Your task to perform on an android device: Share tools.jpeg file with my sister mared.harris@gmail.com so that she can also have a look over gardening tools.
Image 1: 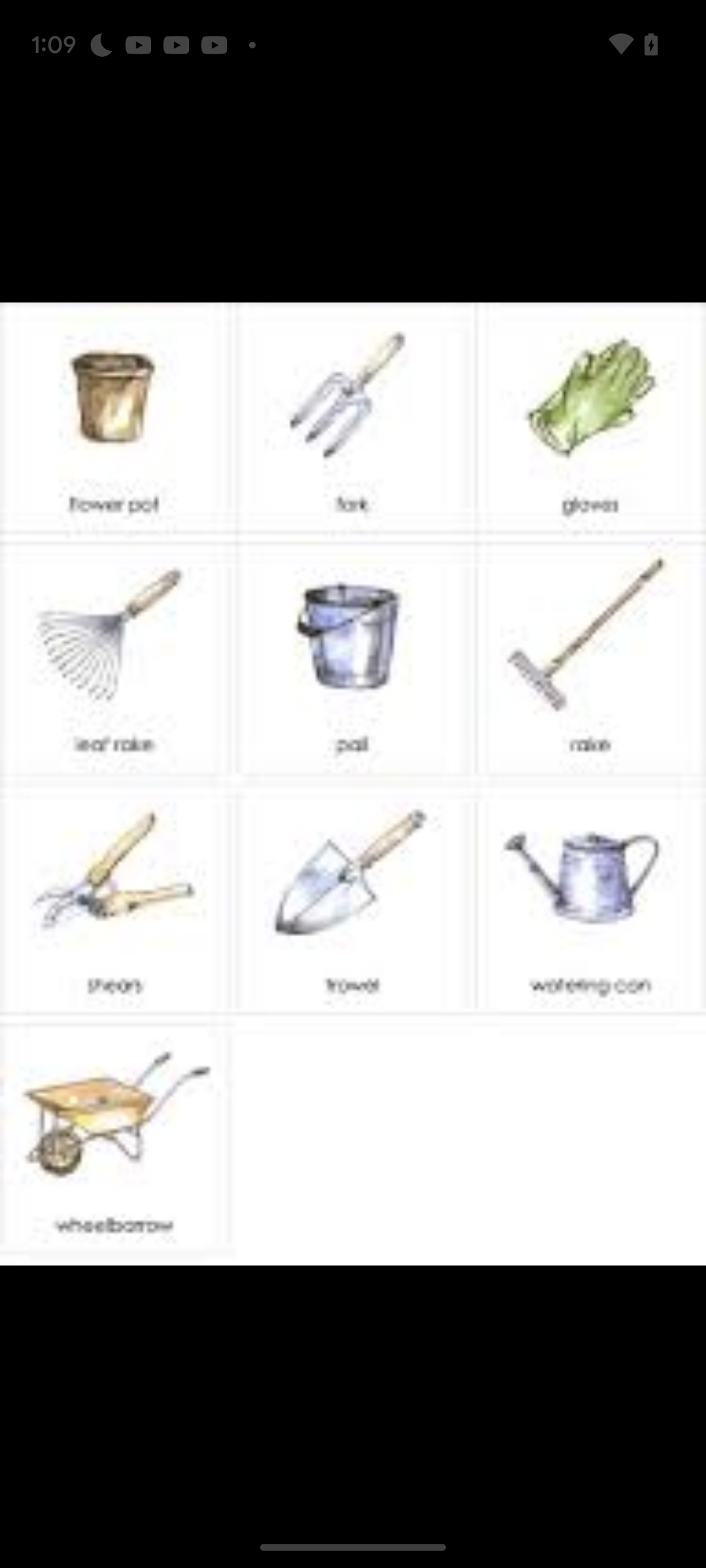
Step 1: wait
Image 2: 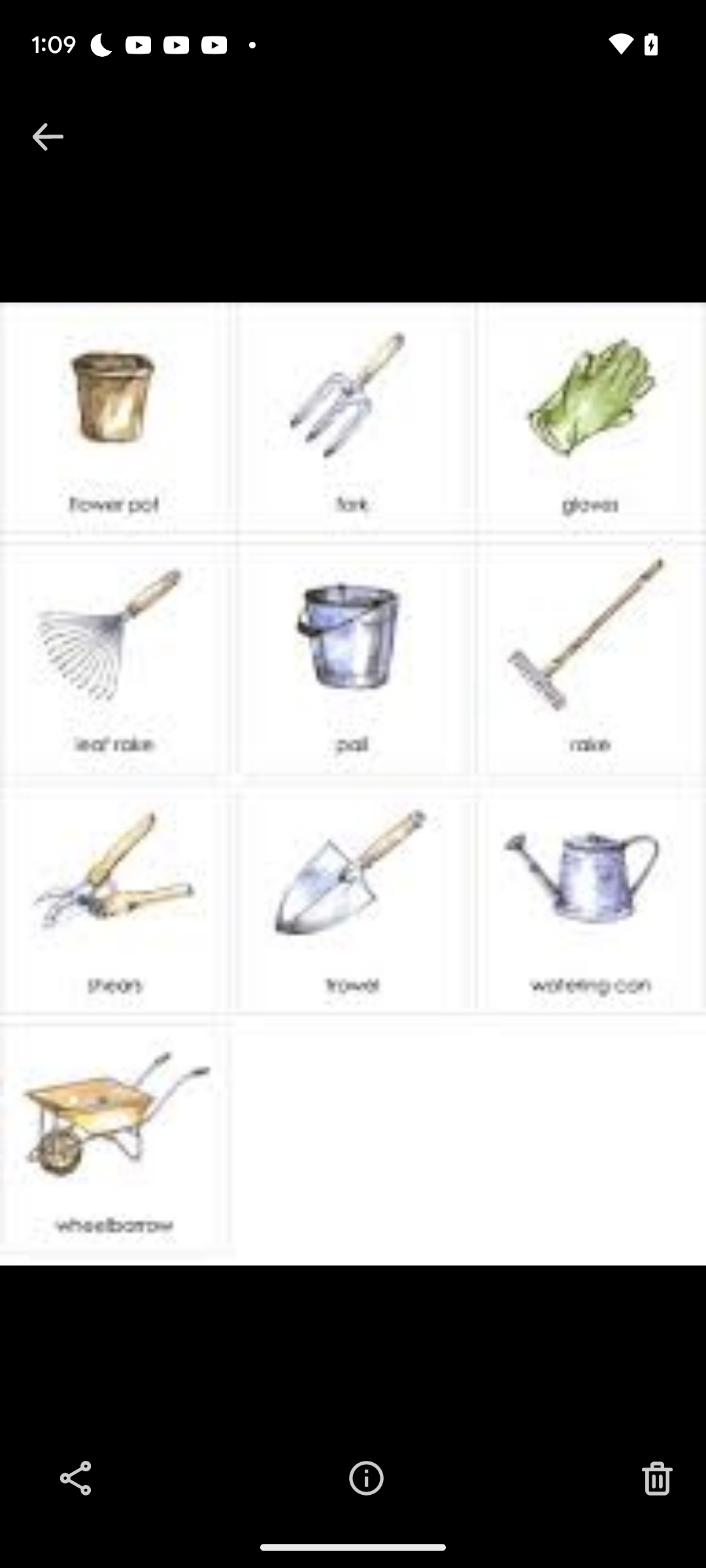
Click on the share icon at the bottom left of the screen
Step 2: click (76, 1478)
Image 3: 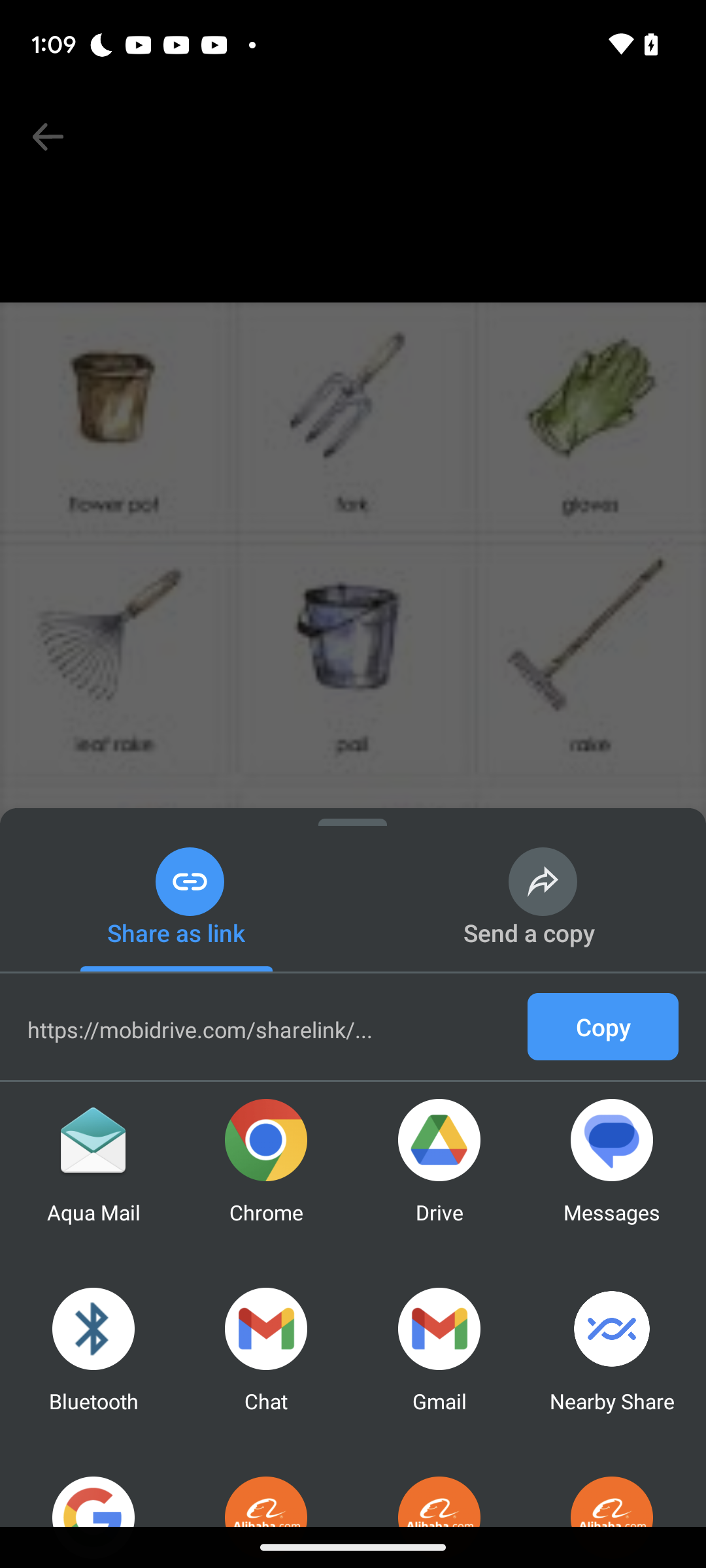
Click on the gmail icon
Step 3: click (439, 1364)
Image 4: 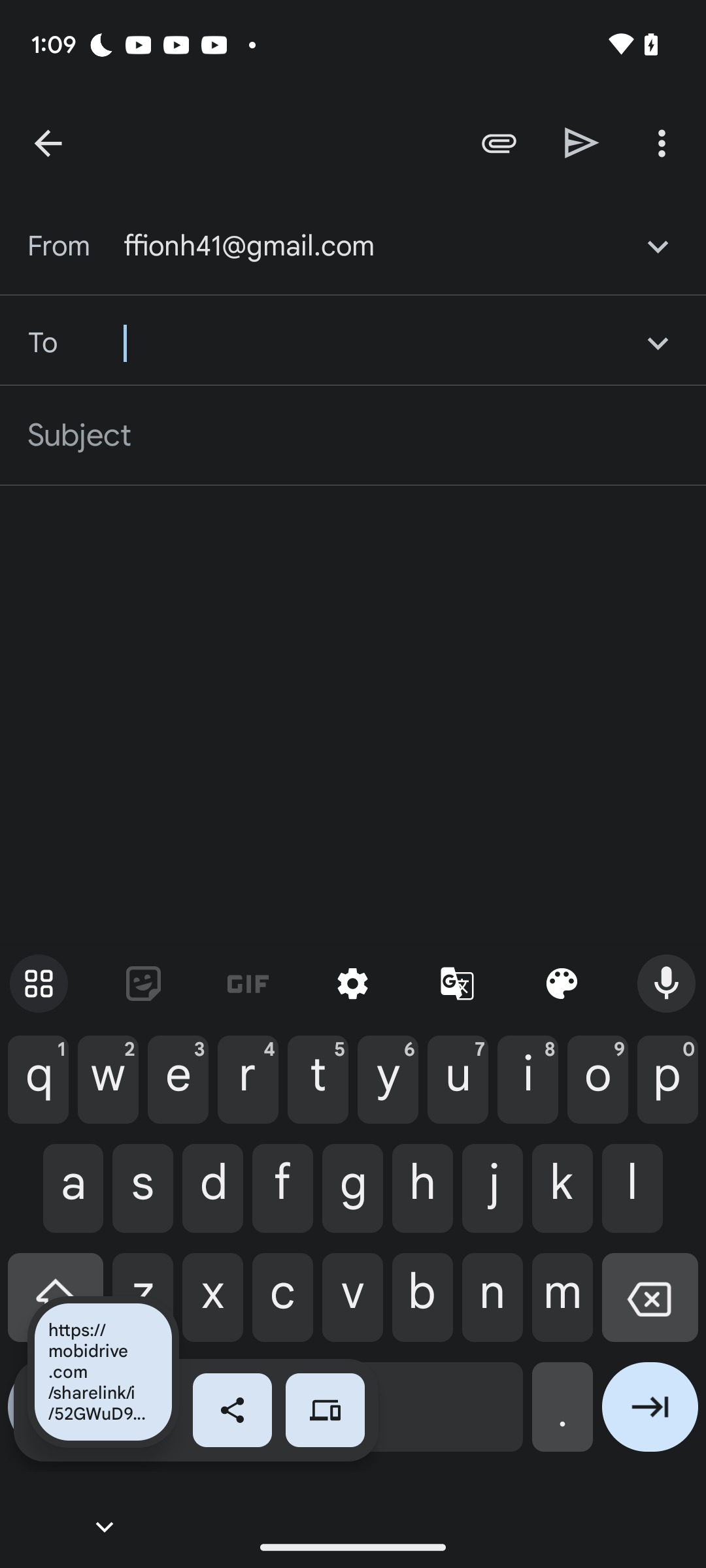
Enter mared.harris@gmail.com as the recipients id
Step 4: type "mared.harris@gmail.com"
Image 5: 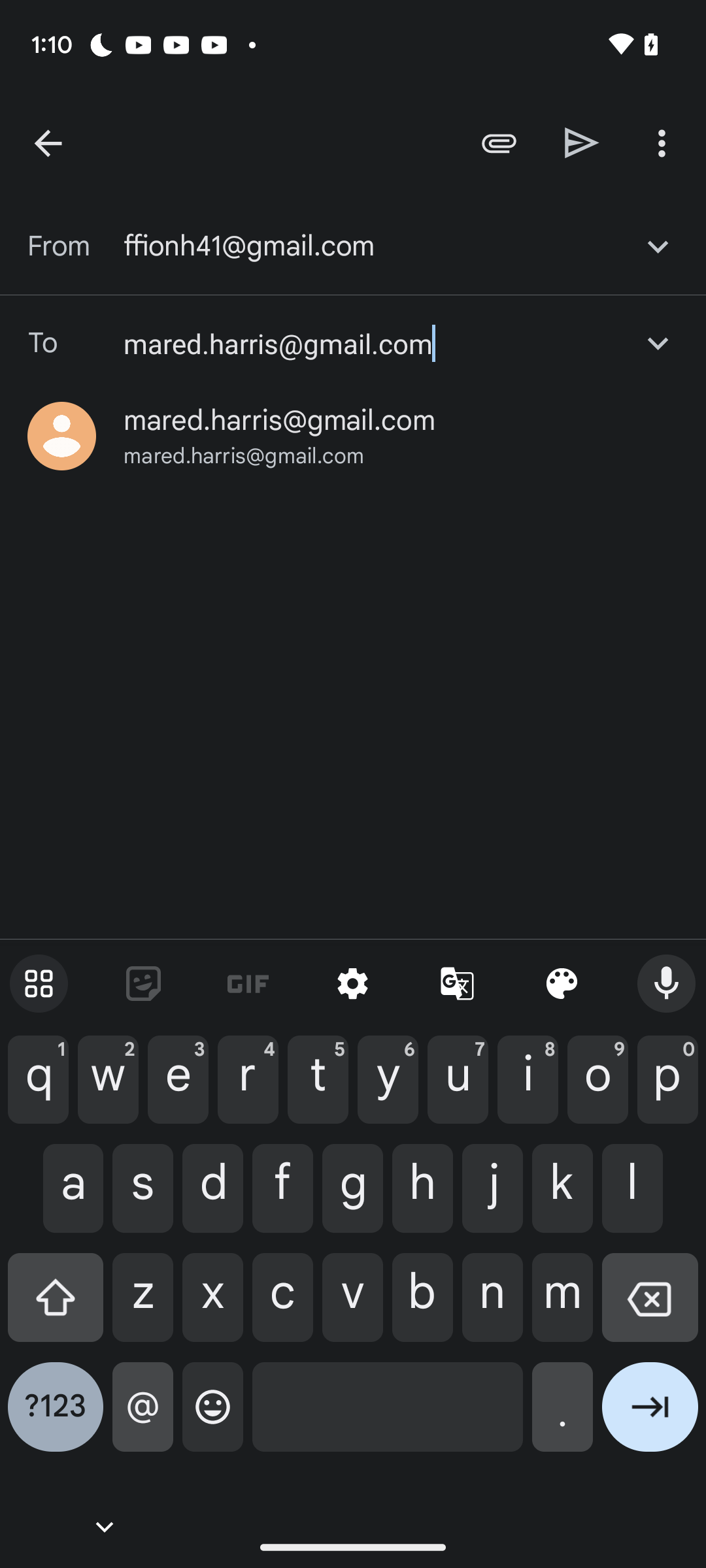
Click on the suggested email id
Step 5: click (279, 420)
Image 6: 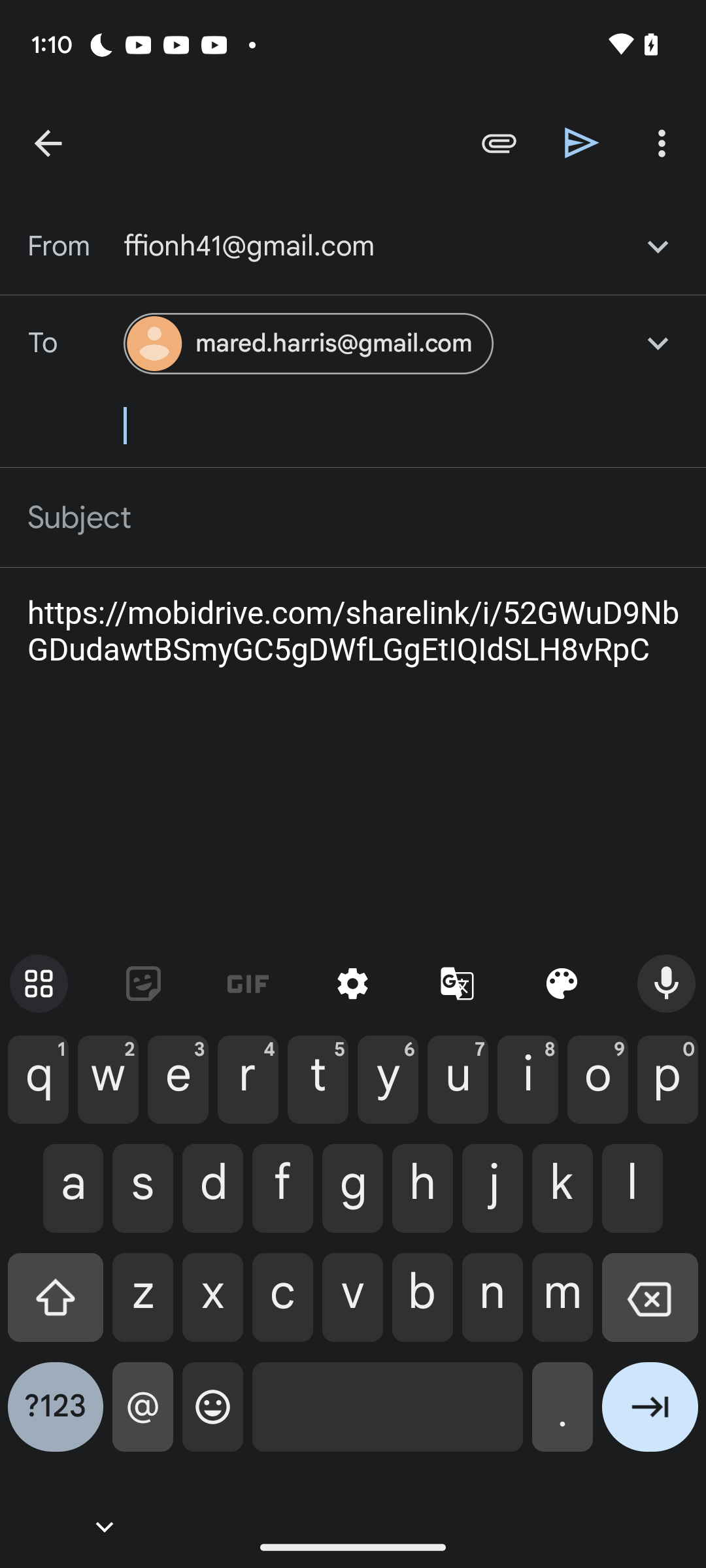
Click on the send icon
Step 6: click (582, 142)